Your task to perform on an android device: Open the Note app and Delete the note with the title Basketball 
Image 0: 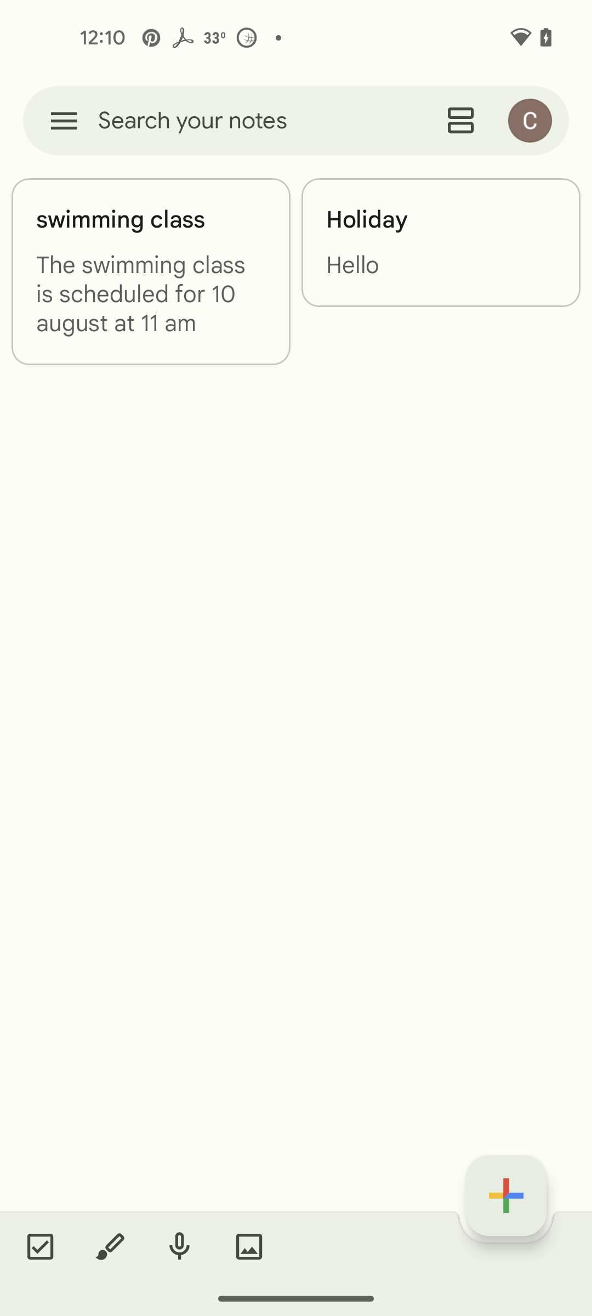
Open the Note app
Step 0: open app "Note"
Image 1: 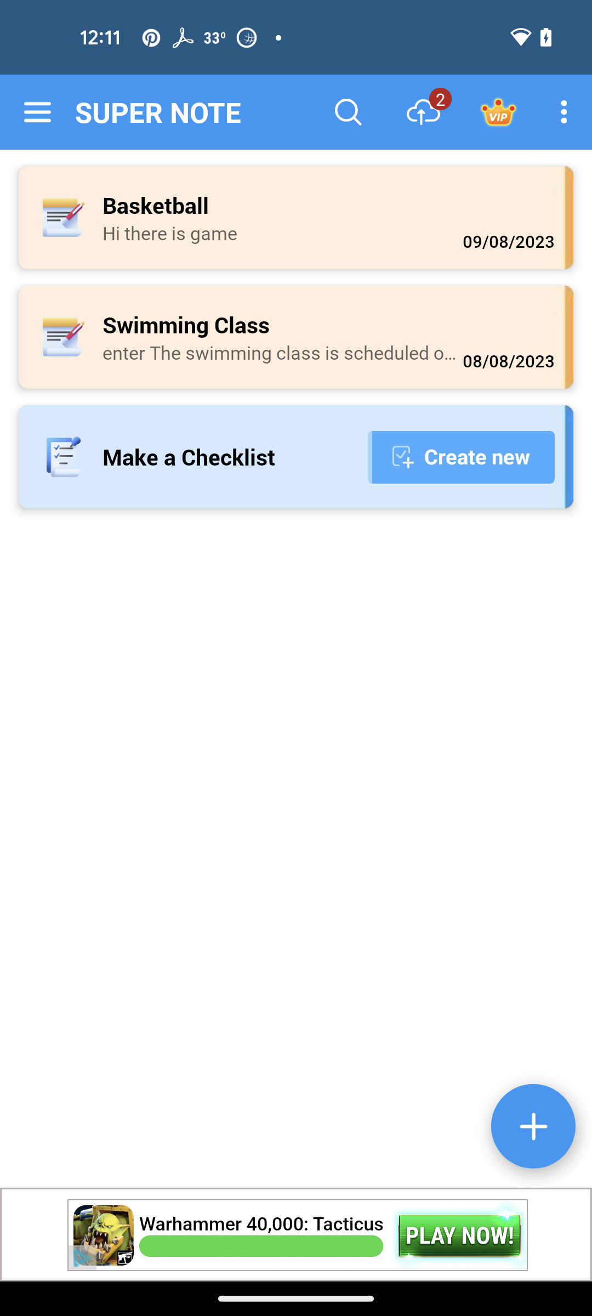
click on basketball note
Step 1: click (282, 205)
Image 2: 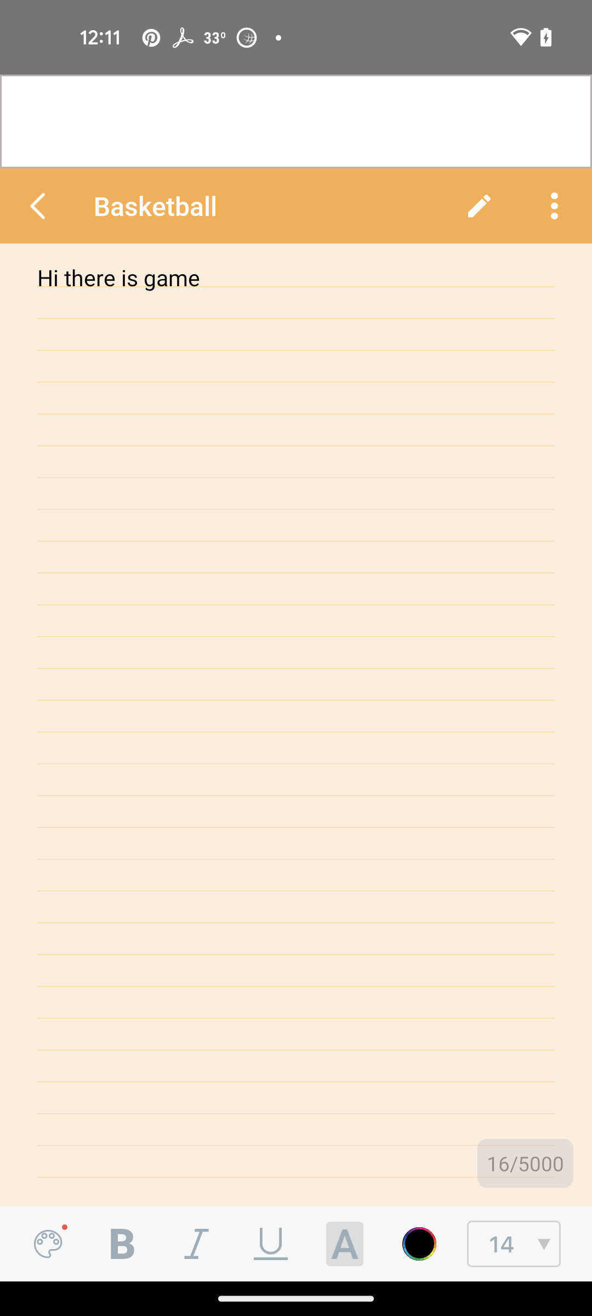
click on 3 dot icon
Step 2: click (554, 206)
Image 3: 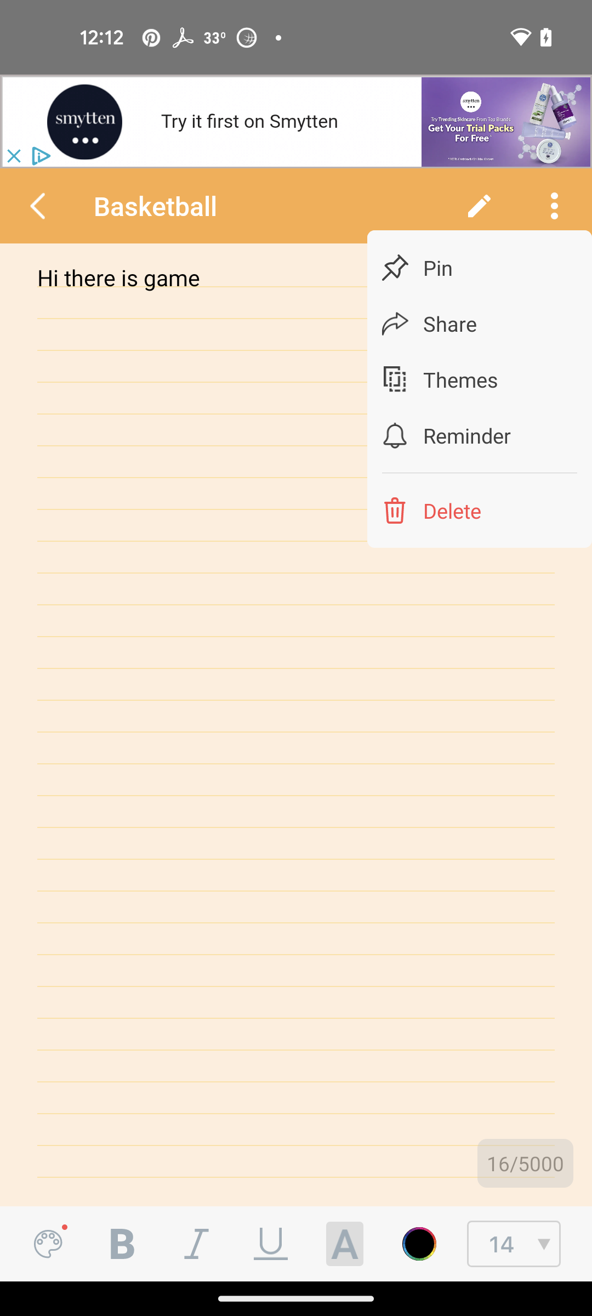
click on delete option
Step 3: click (452, 510)
Image 4: 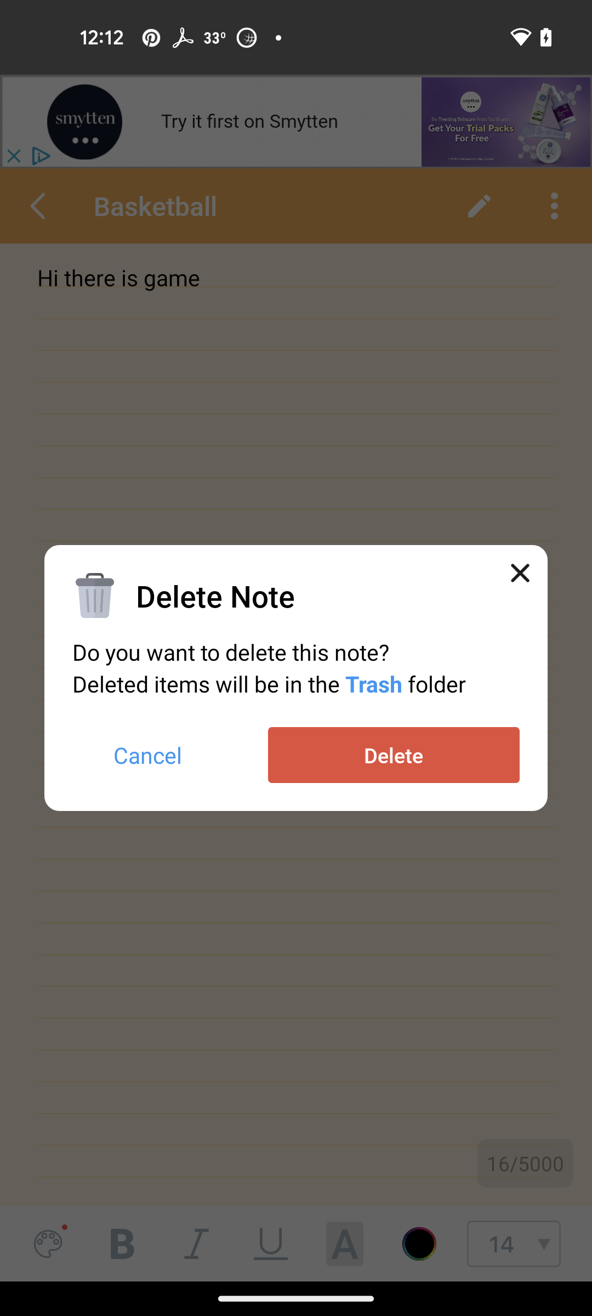
select delete button
Step 4: click (394, 755)
Image 5: 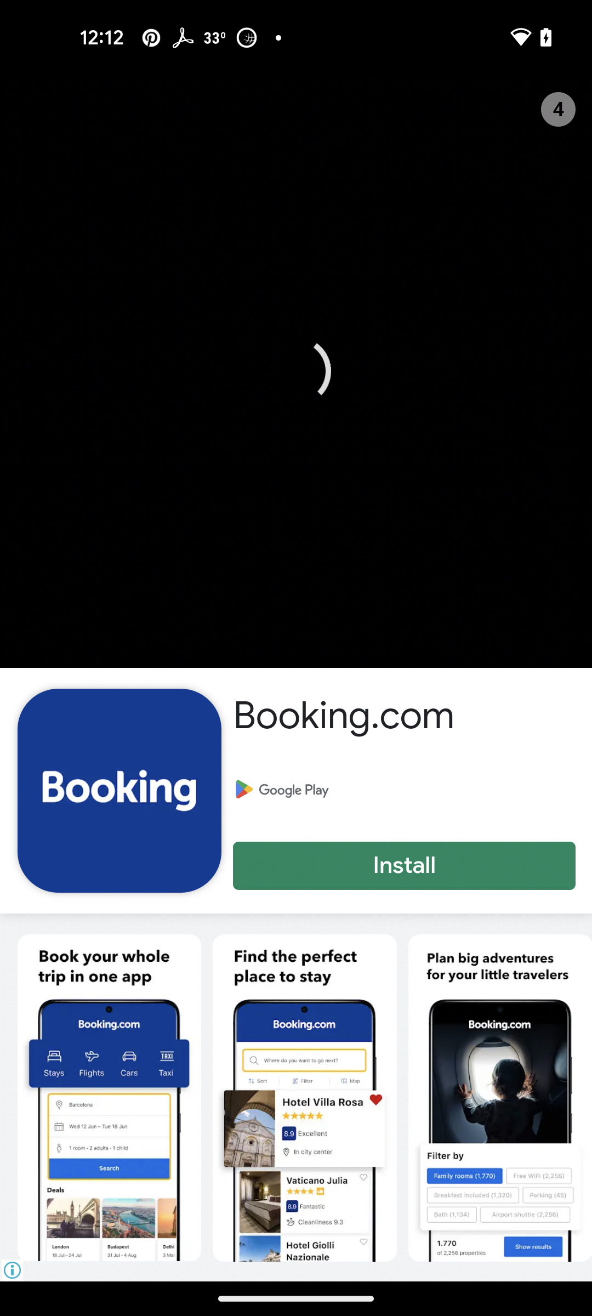
close the ad
Step 5: click (559, 109)